Your task to perform on an android device: In the MakeMyTrip app, I need to Find Hotels in Honolulu, Hawaii from Jan. 24, 2024 to Jan. 29, 2024 for 1 Adult.
Image 0: 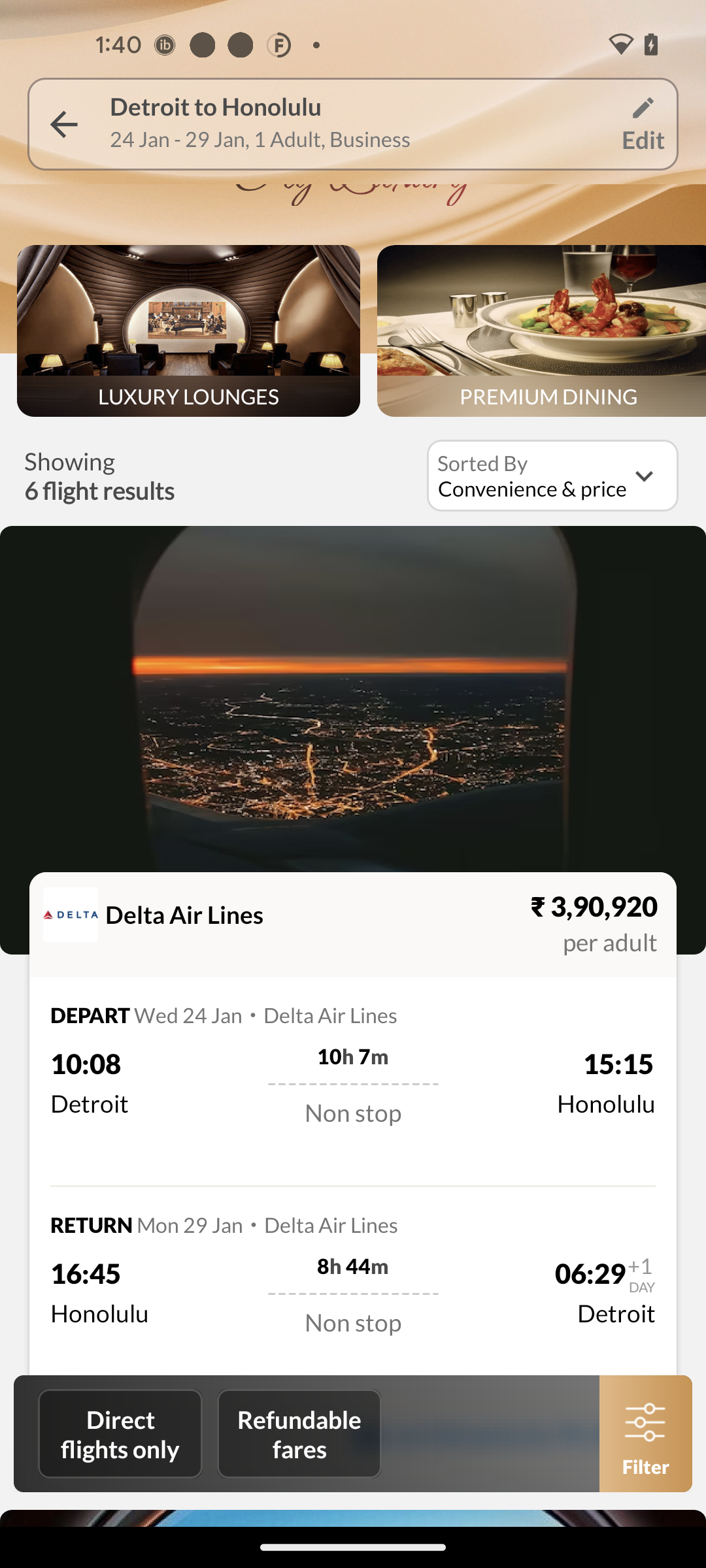
Go back to the previous page
Step 0: press back button
Image 1: 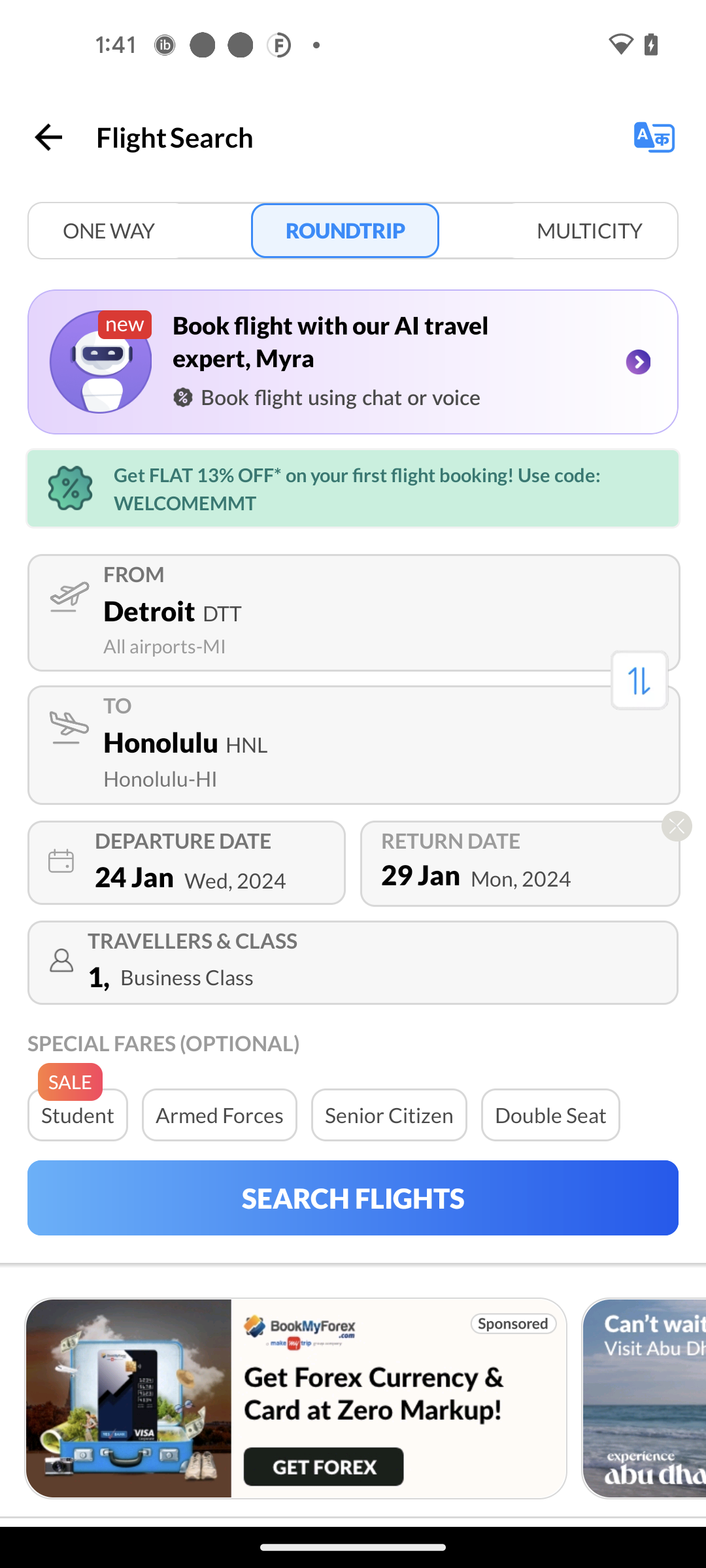
Go back to the previous page
Step 1: press back button
Image 2: 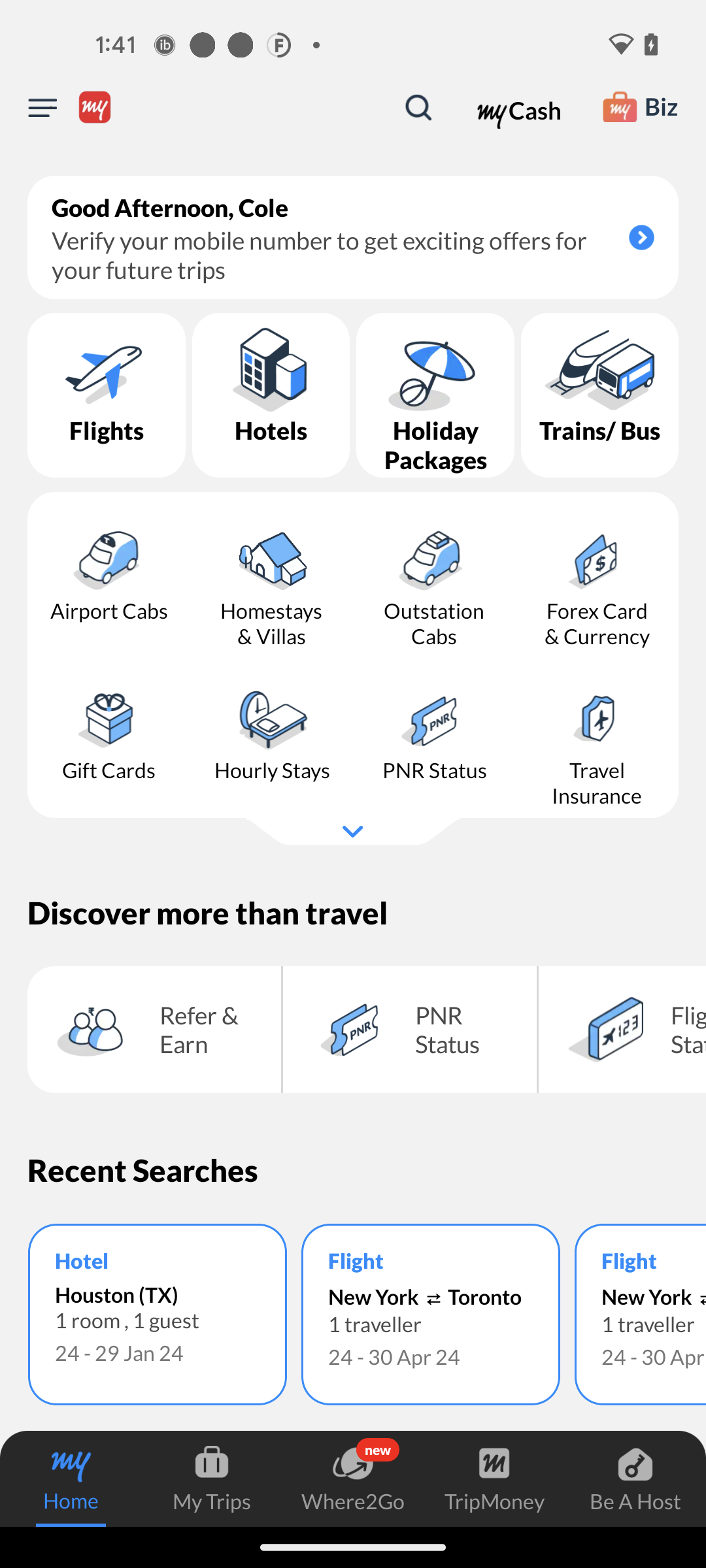
Go to the Hotels section
Step 2: click (271, 395)
Image 4: 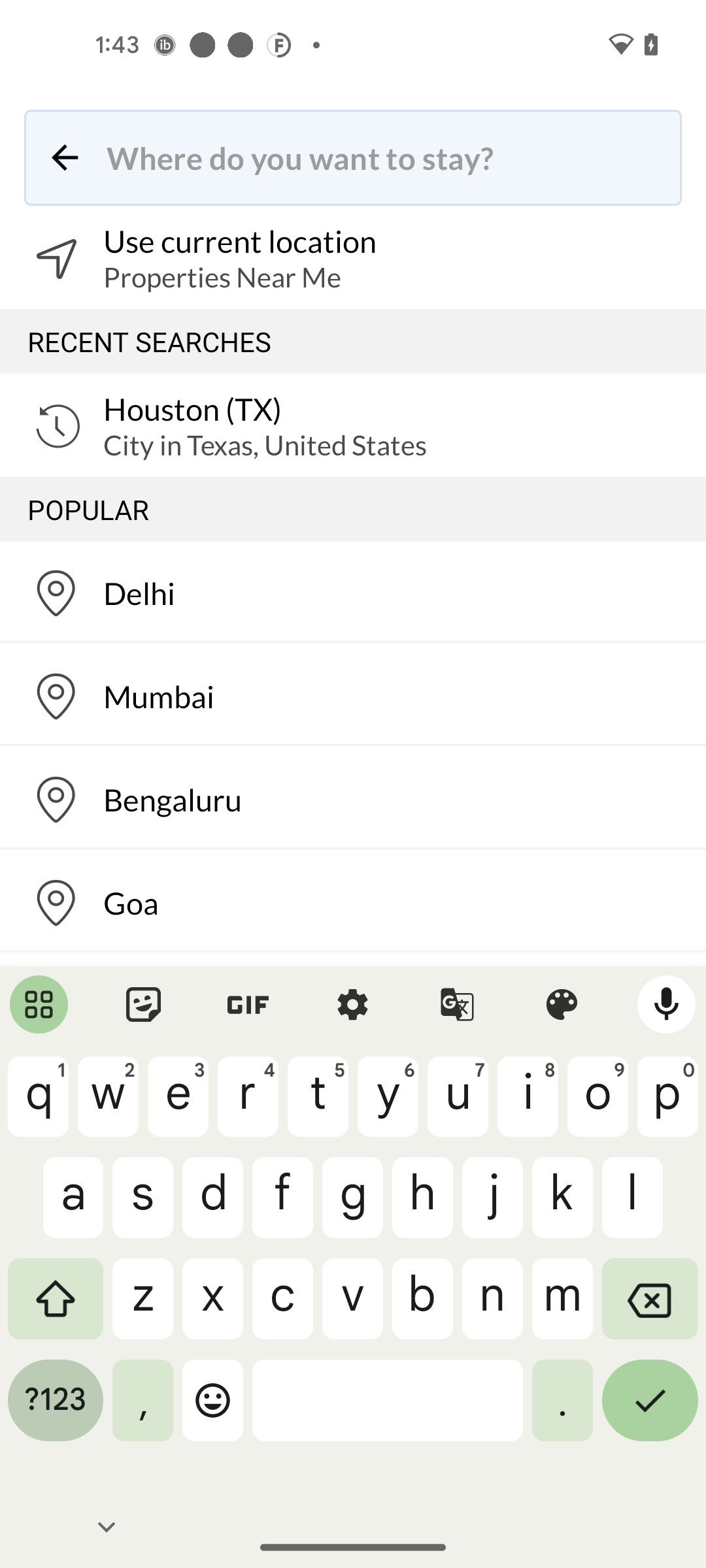
Search for Honolulu, Hawaii
Step 4: type "Honolulu, Hawaii"
Image 5: 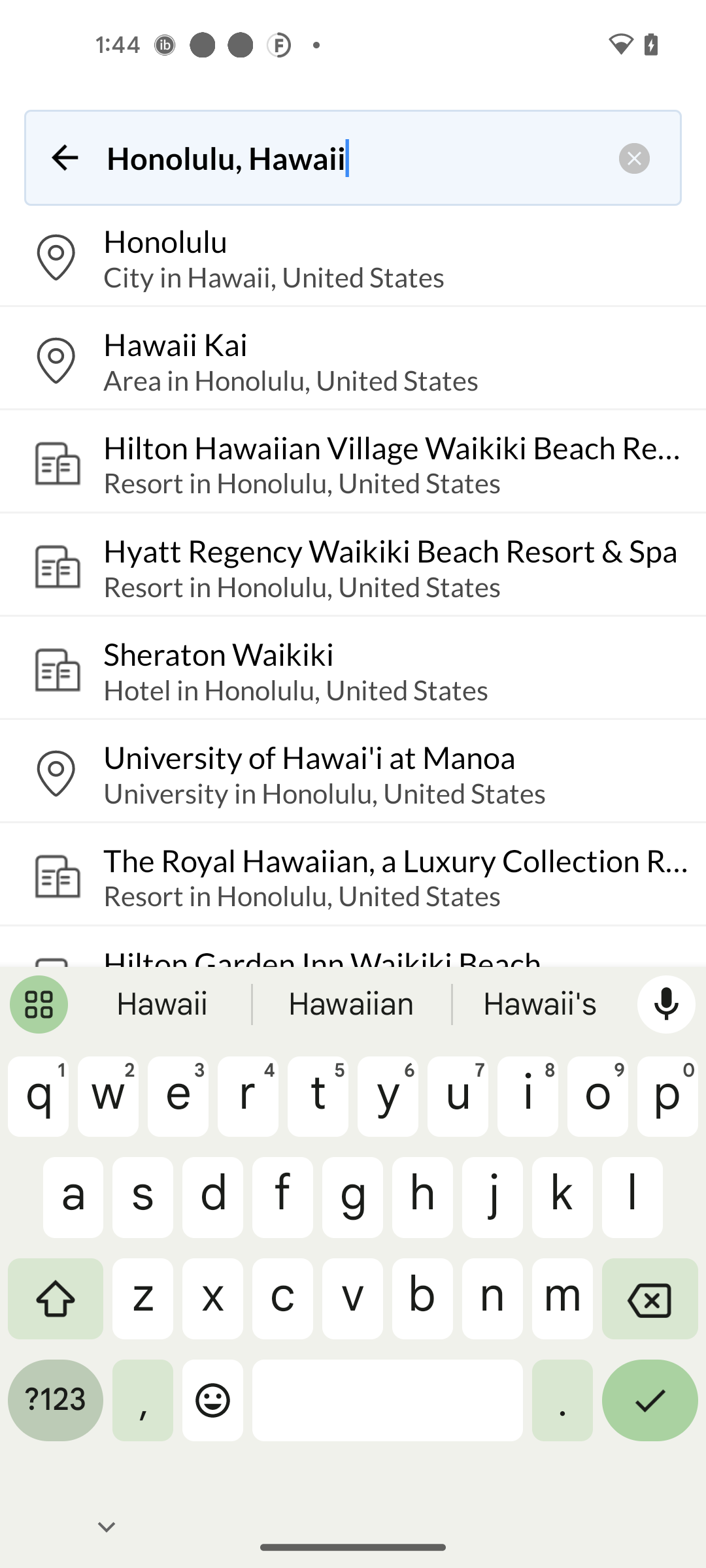
Select the first option from suggestions
Step 5: click (165, 241)
Image 6: 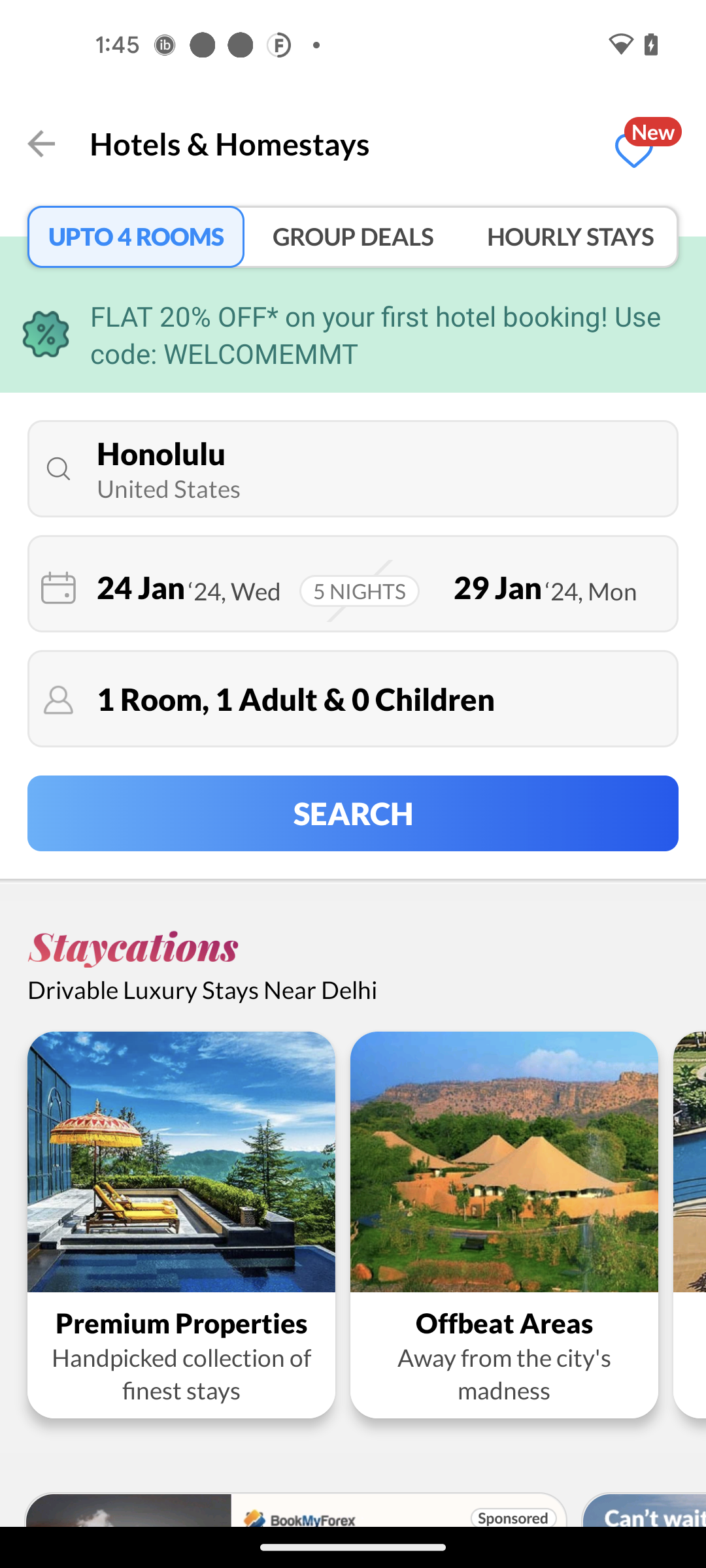
Click on the Search button
Step 6: click (353, 813)
Image 7: 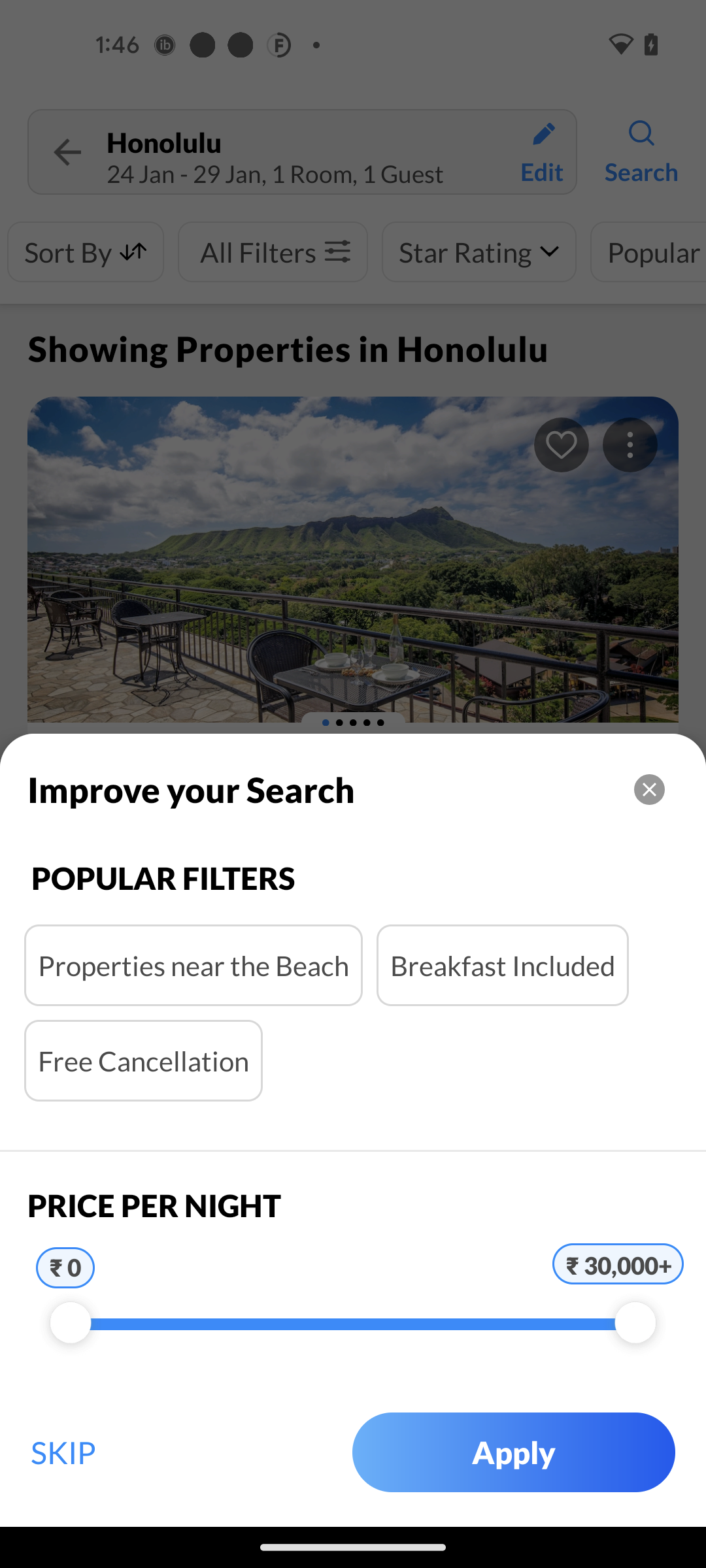
Click on the close icon
Step 7: click (650, 786)